Your task to perform on an android device: Open eReader Prestigio: Book Reader app, See more information about the book of  "The secret city" 
Image 0: 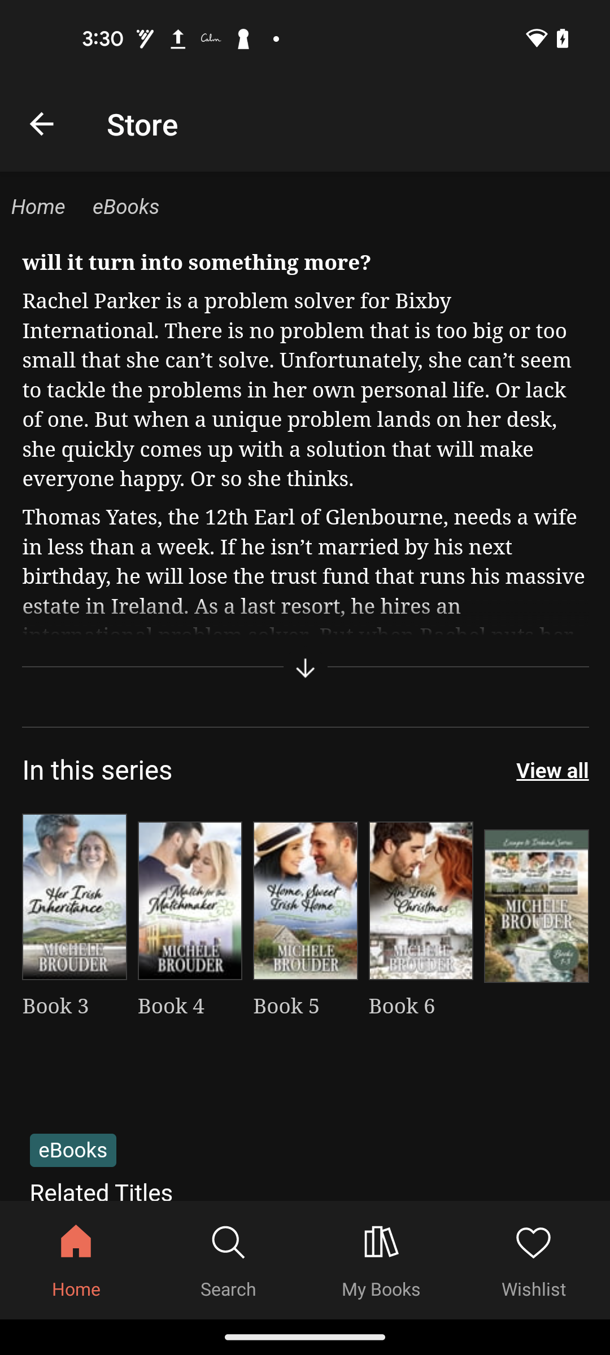
Open eReader Prestigio: Book Reader app
Step 0: open app "eReader Prestigio"
Image 1: 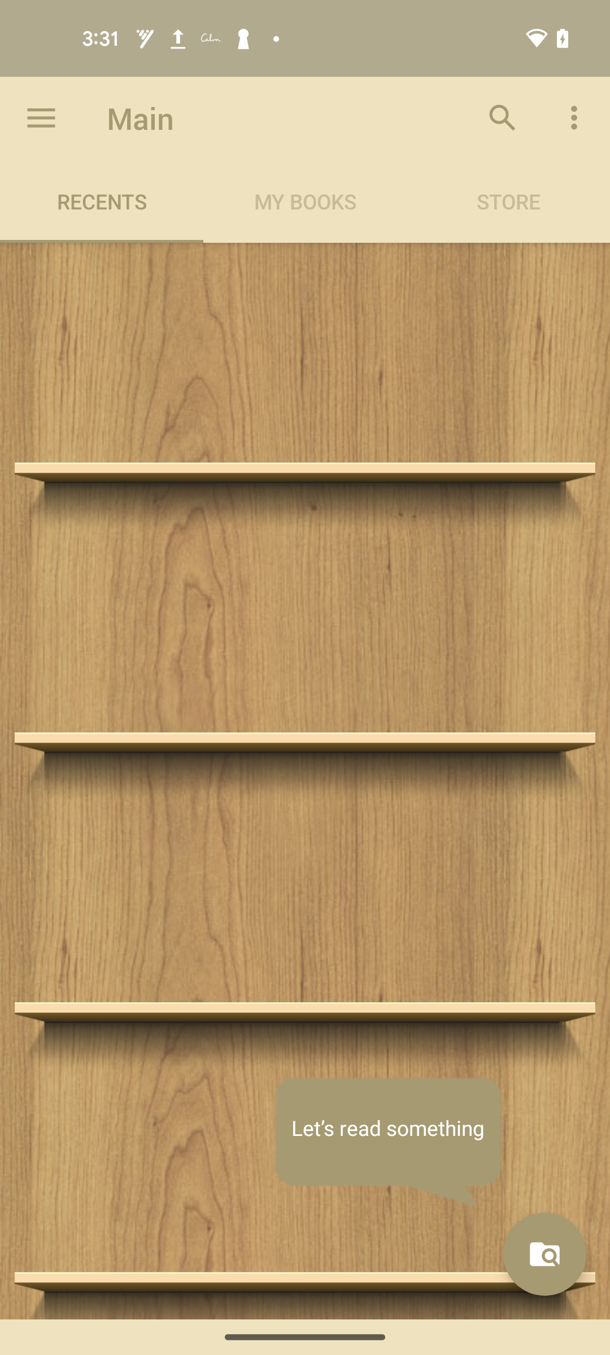
Click on the Store tab
Step 1: click (508, 201)
Image 2: 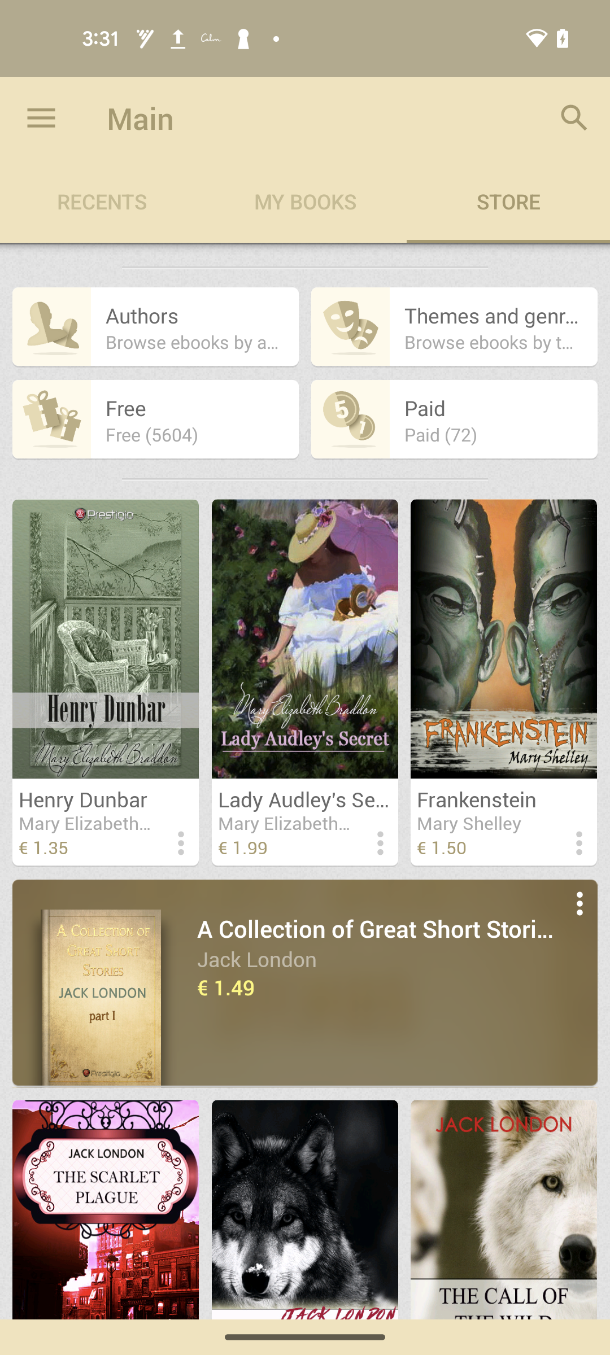
Scroll down to view more options
Step 2: scroll down
Image 3: 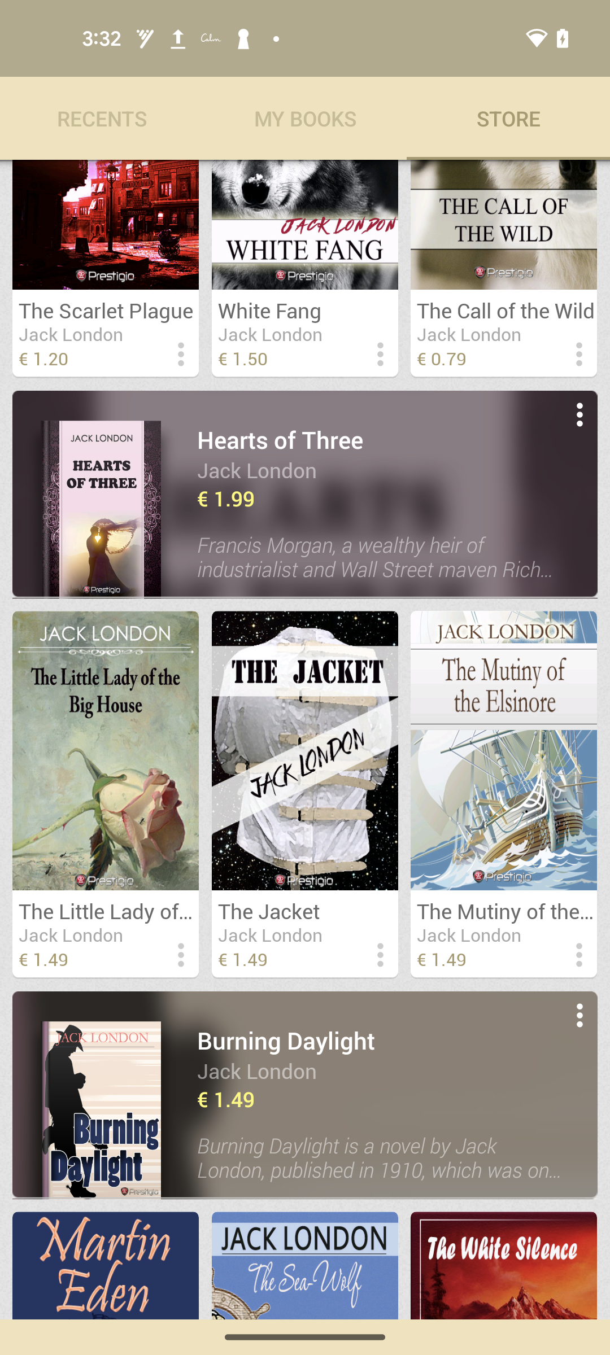
Scroll down to view more options
Step 3: scroll down
Image 4: 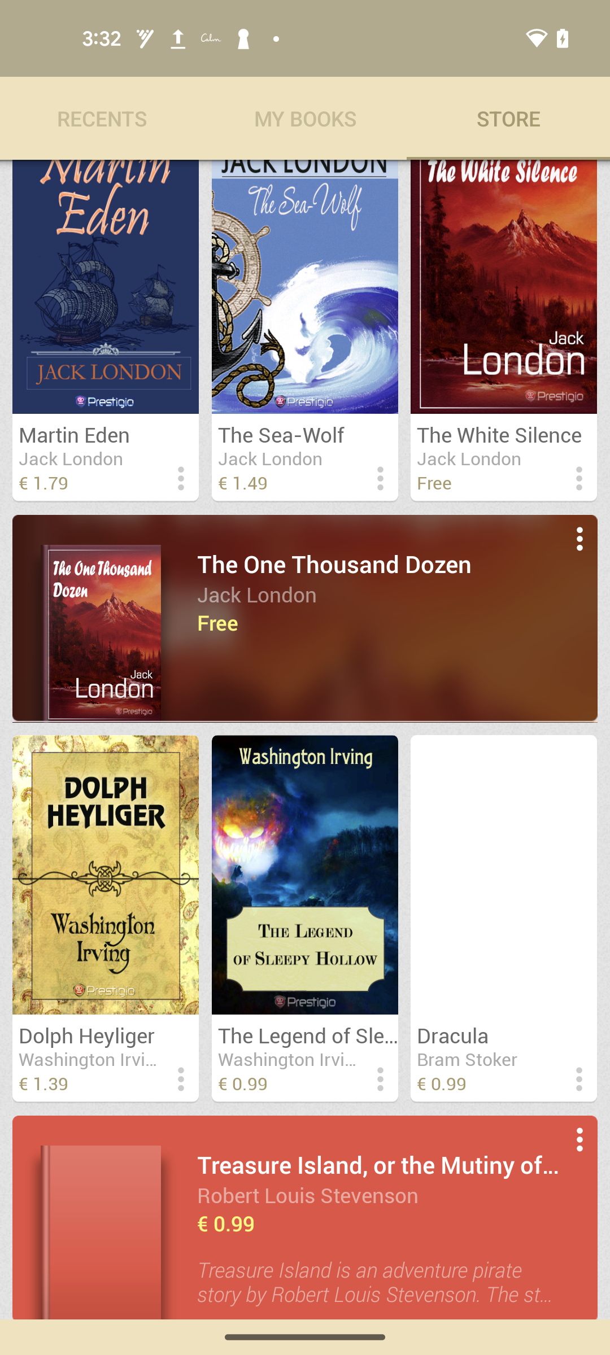
Scroll down to view more options
Step 4: scroll down
Image 5: 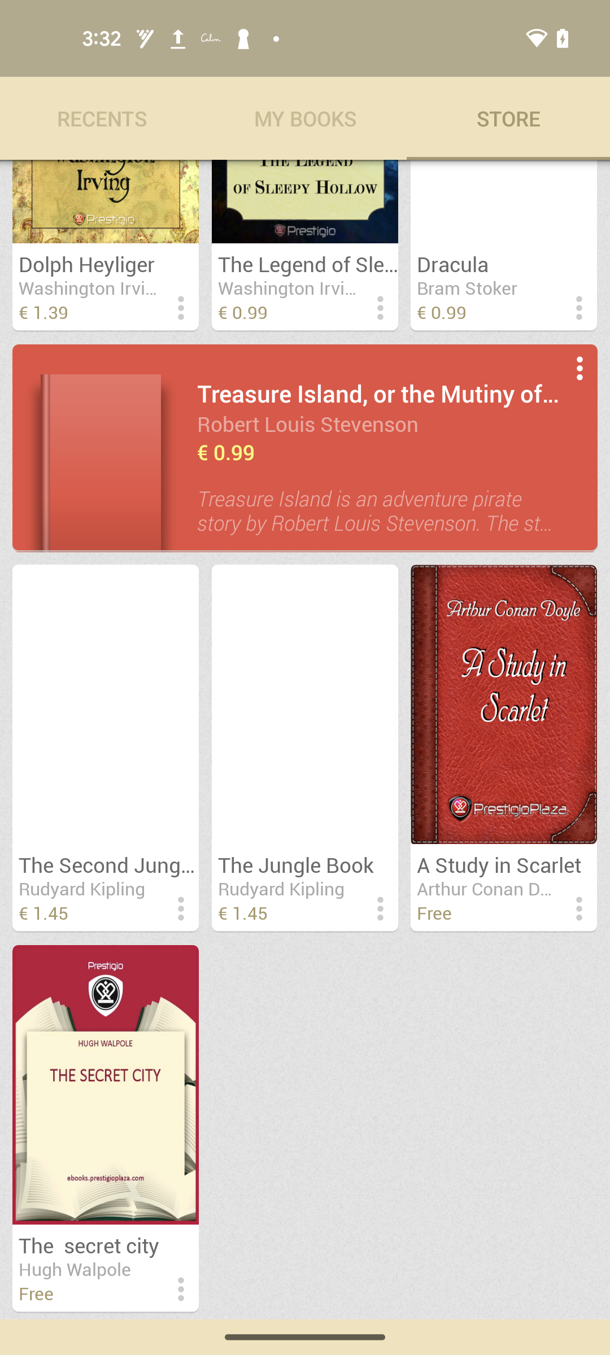
Click on the book name called  "The secret city"
Step 5: click (106, 1084)
Image 6: 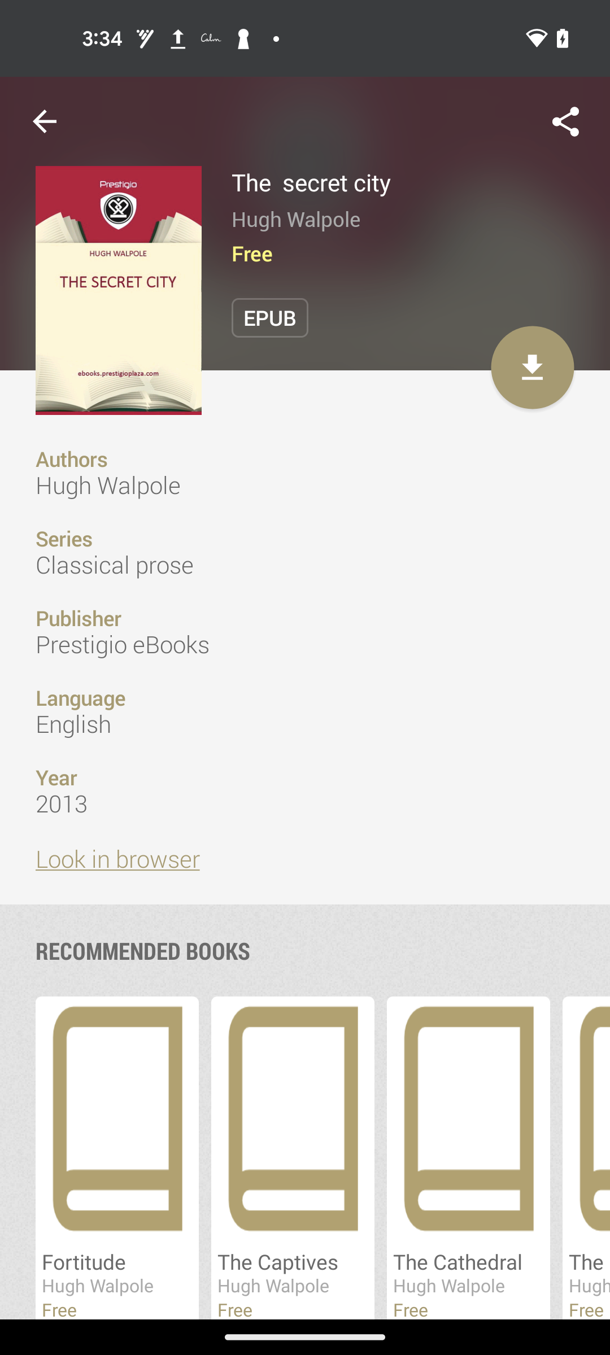
Scroll down to view more about the book
Step 6: scroll down